Your task to perform on an android device: In the Balance app, I want to listen to the Along the River meditation in order to make peace of mind.
Image 1: 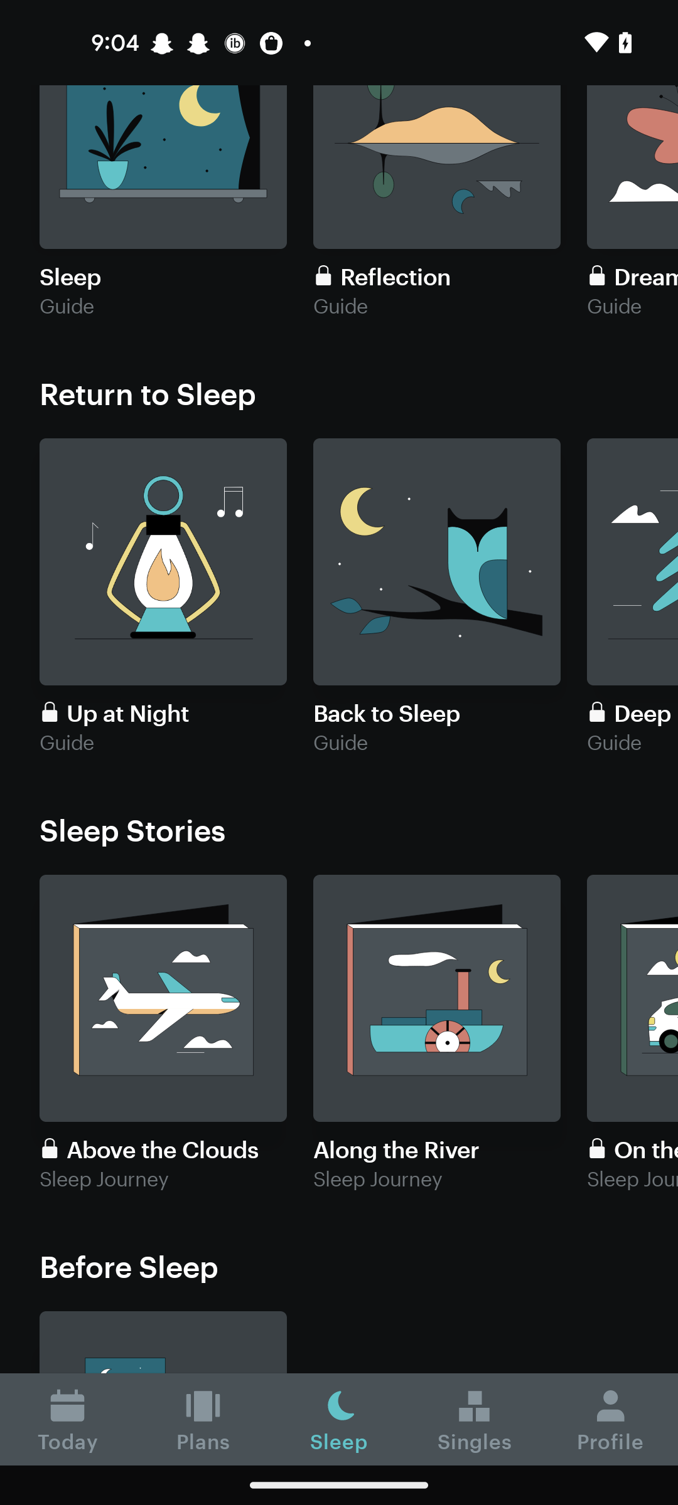
Click on the Along the River meditation
Step 1: click (437, 998)
Image 2: 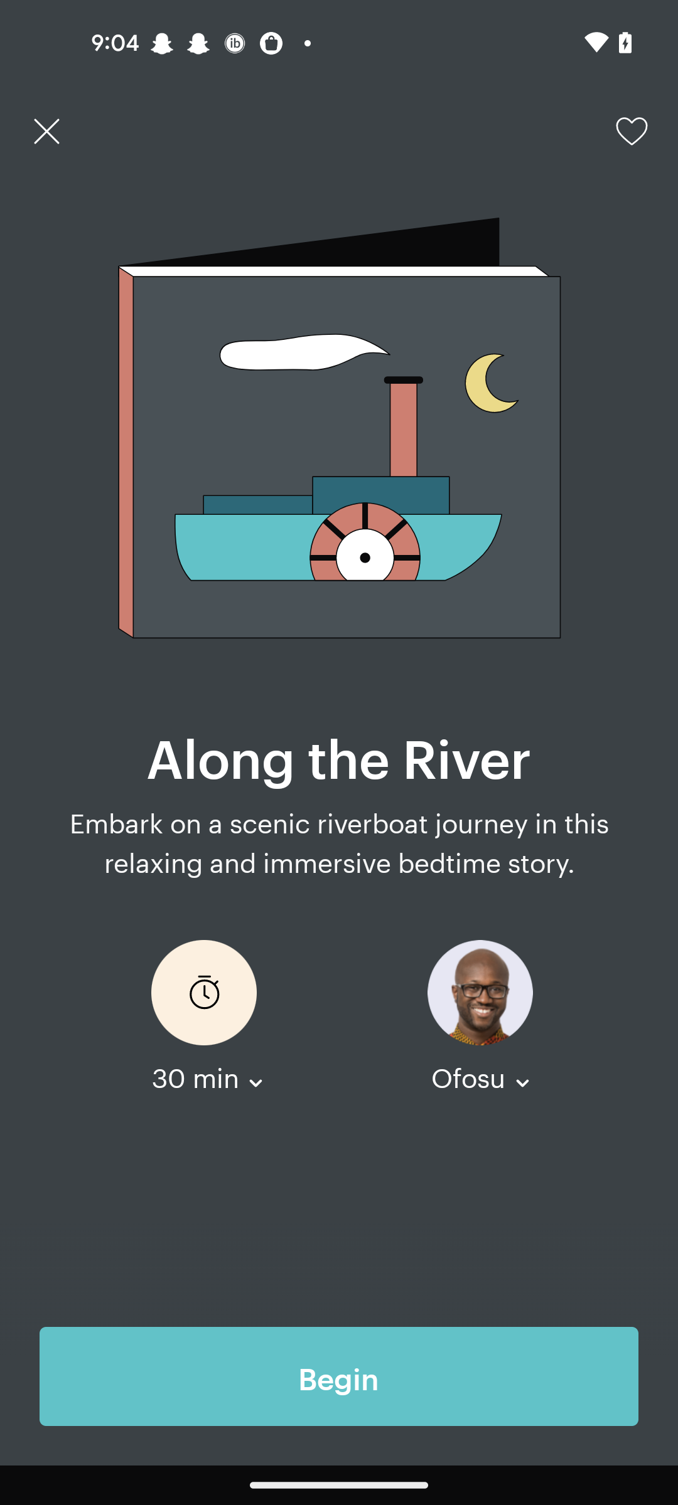
Click on the Begin tab
Step 2: click (425, 1377)
Image 3: 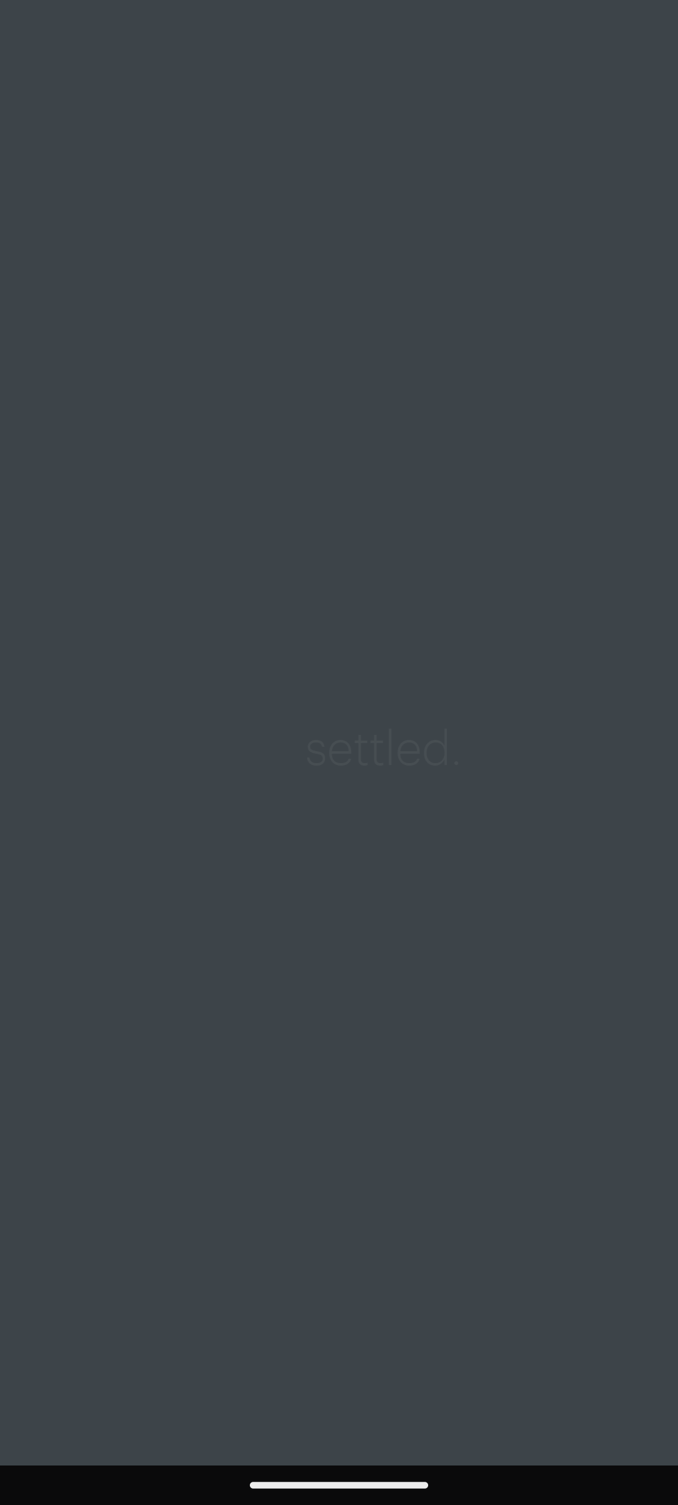
Click on the Begin tab
Step 3: wait